Your task to perform on an android device: I need new sports shoes for my gym exercises because my old ones are broken. To find men's sports shoes, use the Nike app.
Image 0: 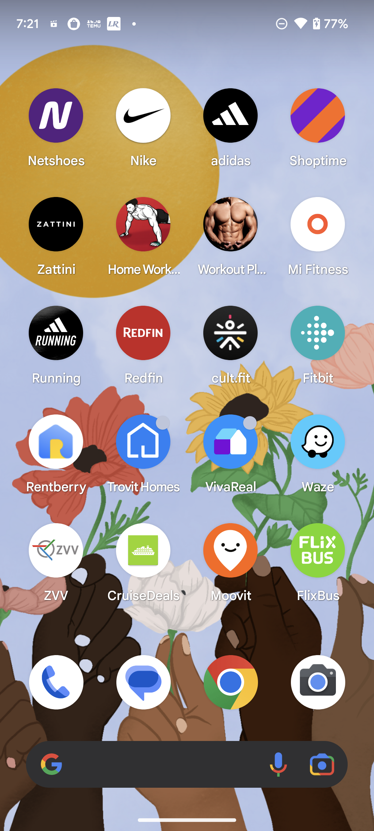
Open Nike App
Step 0: open app "Nike"
Image 1: 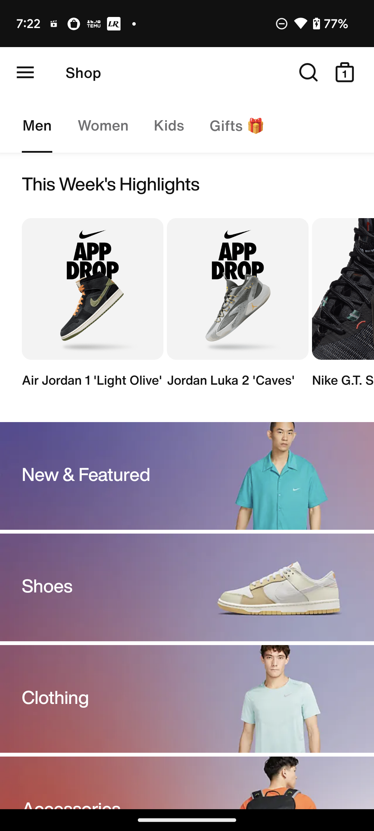
Click on the search icon at the top right corner of the screen
Step 1: click (308, 72)
Image 2: 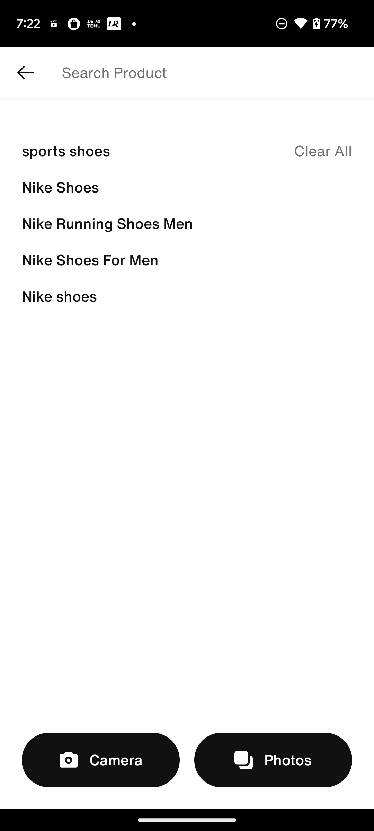
Search for Sports Shoes
Step 2: type "Sports Shoes"
Image 3: 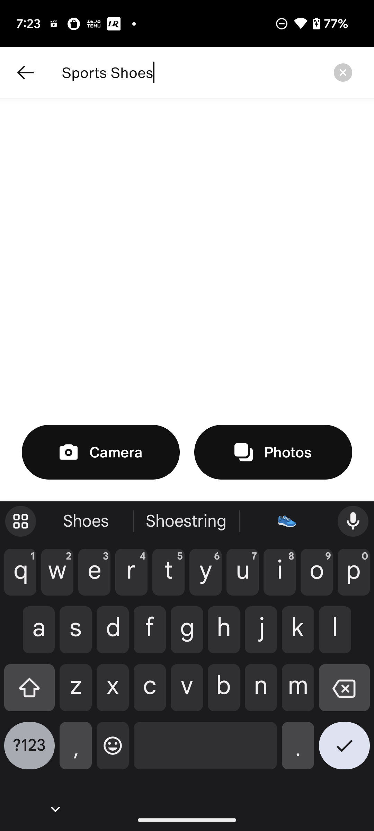
Click on the Tick button at the bottom right corner of the screen
Step 3: click (344, 751)
Image 4: 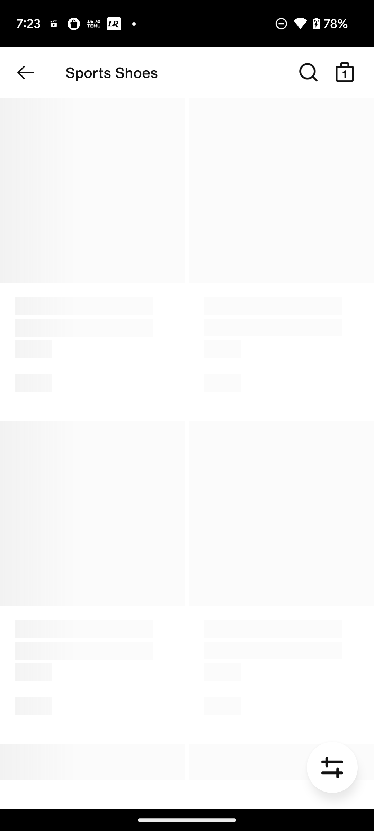
Click on the Tick button at the bottom right corner of the screen
Step 4: wait